Your task to perform on an android device: I liked the oversized poplin shirt in white colour  and wishing to view more details about it , view more product details in the H&M app
Image 0: 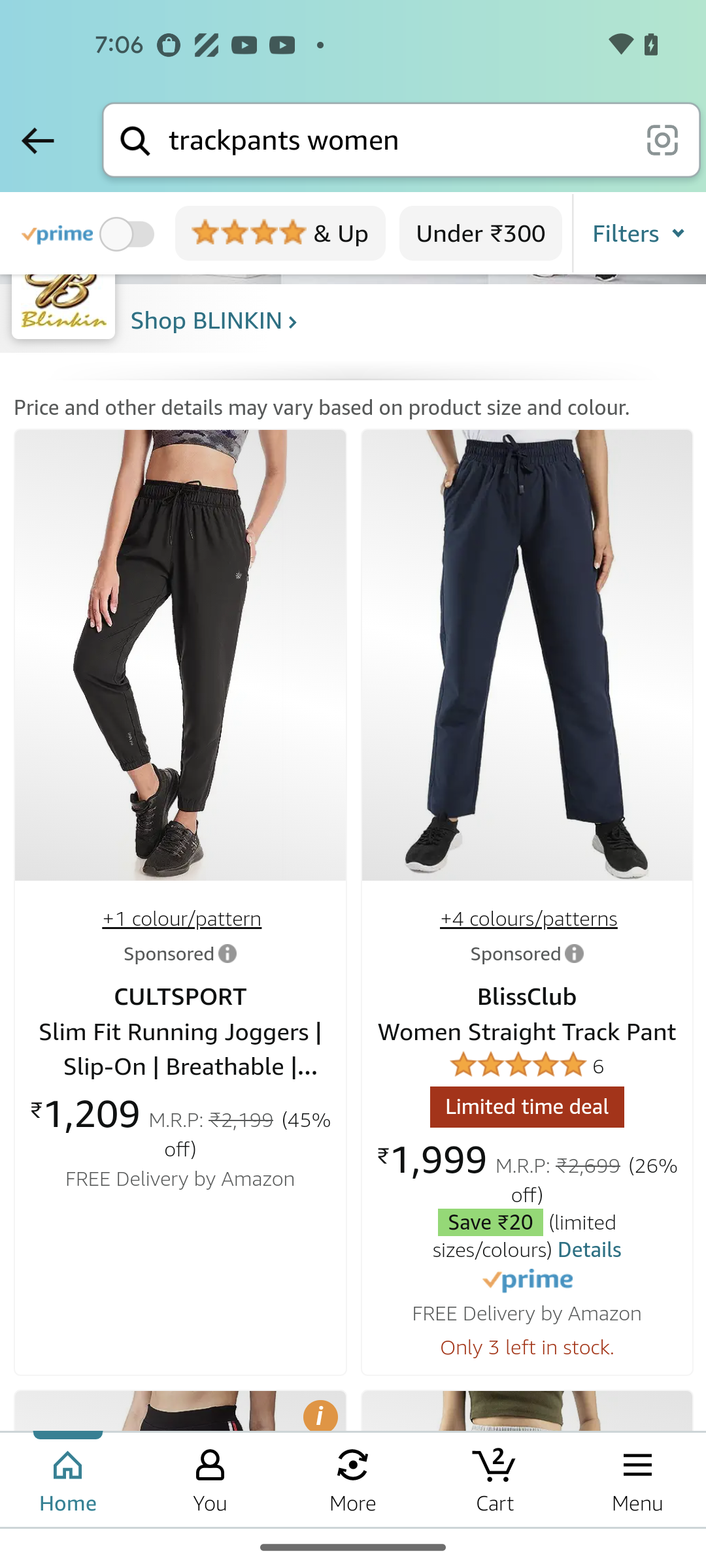
open the H&M app
Step 0: open app "H&M"
Image 1: 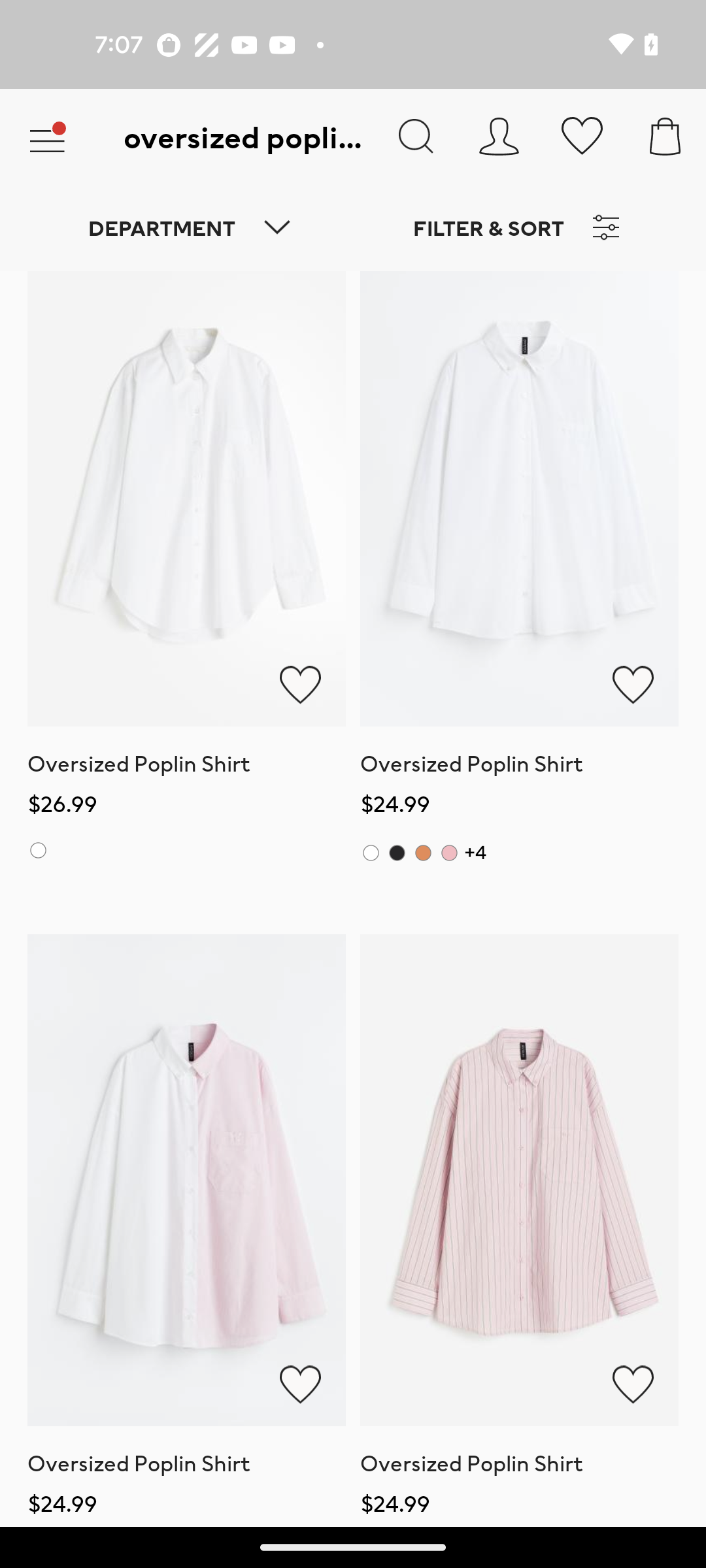
Click on the first result 
Step 1: click (186, 504)
Image 2: 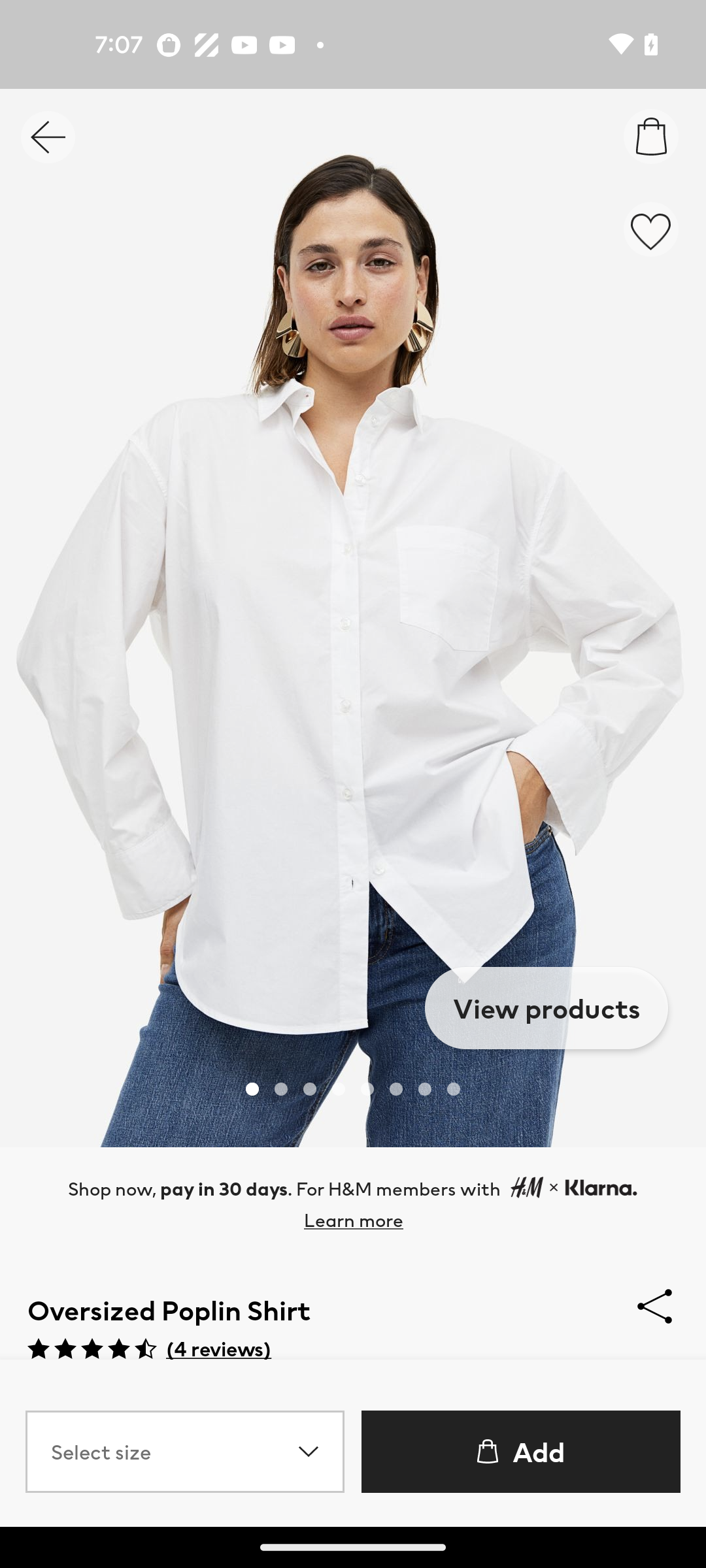
Swipe up to view the details options
Step 2: scroll down
Image 3: 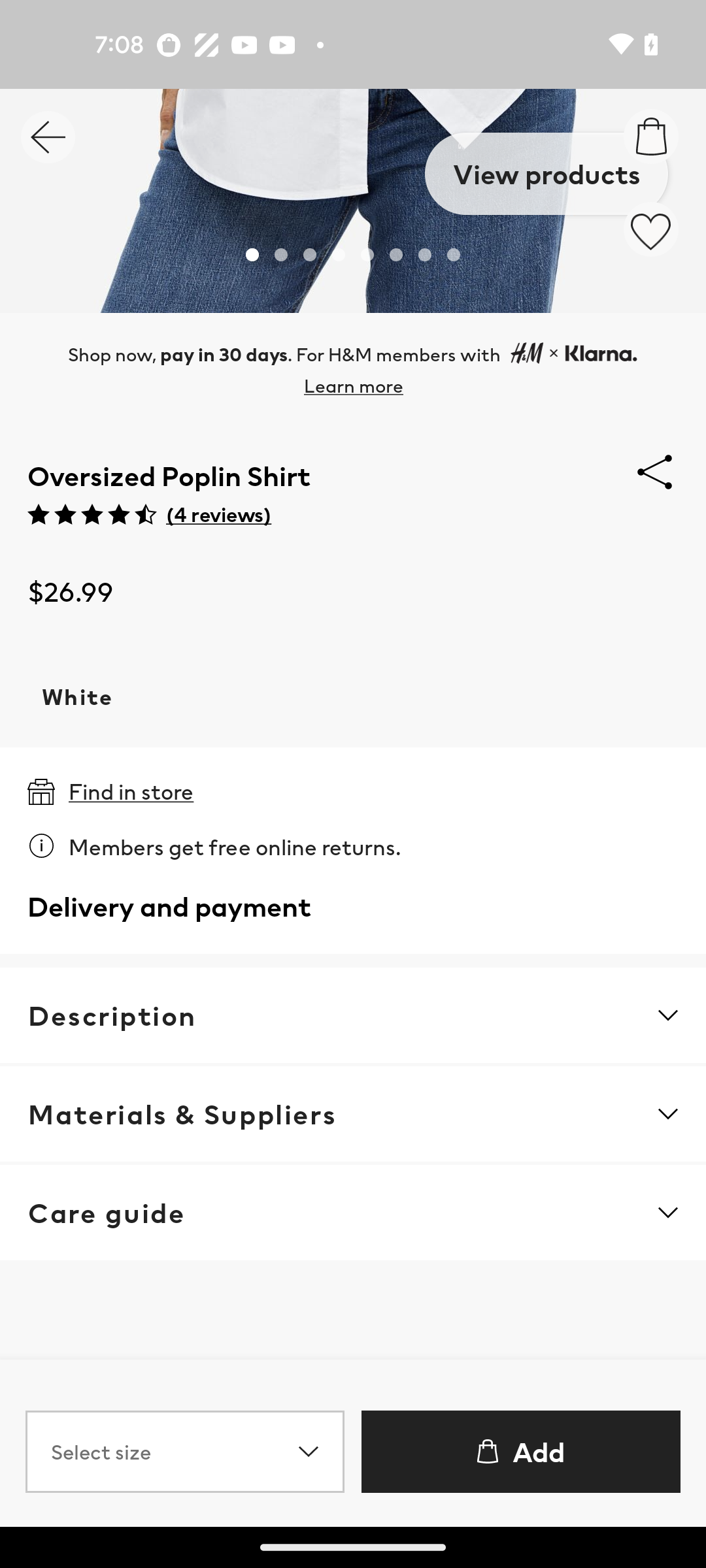
Click on the Description option 
Step 3: click (343, 1015)
Image 4: 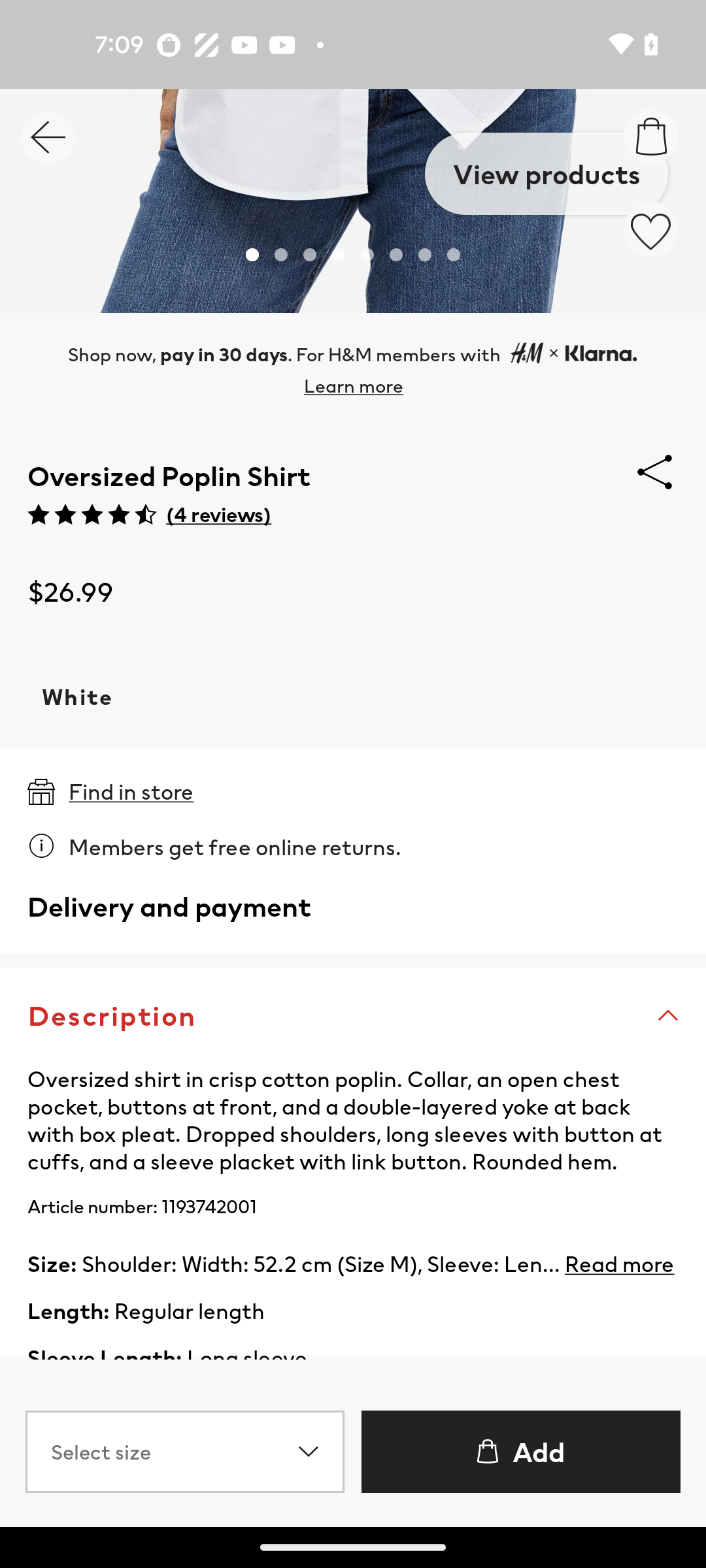
Swipe up
Step 4: scroll down